Your task to perform on an android device: I saw a beautiful landscape while I was hiking since last month. Show me the first two photos which I clicked at that time
Image 0: 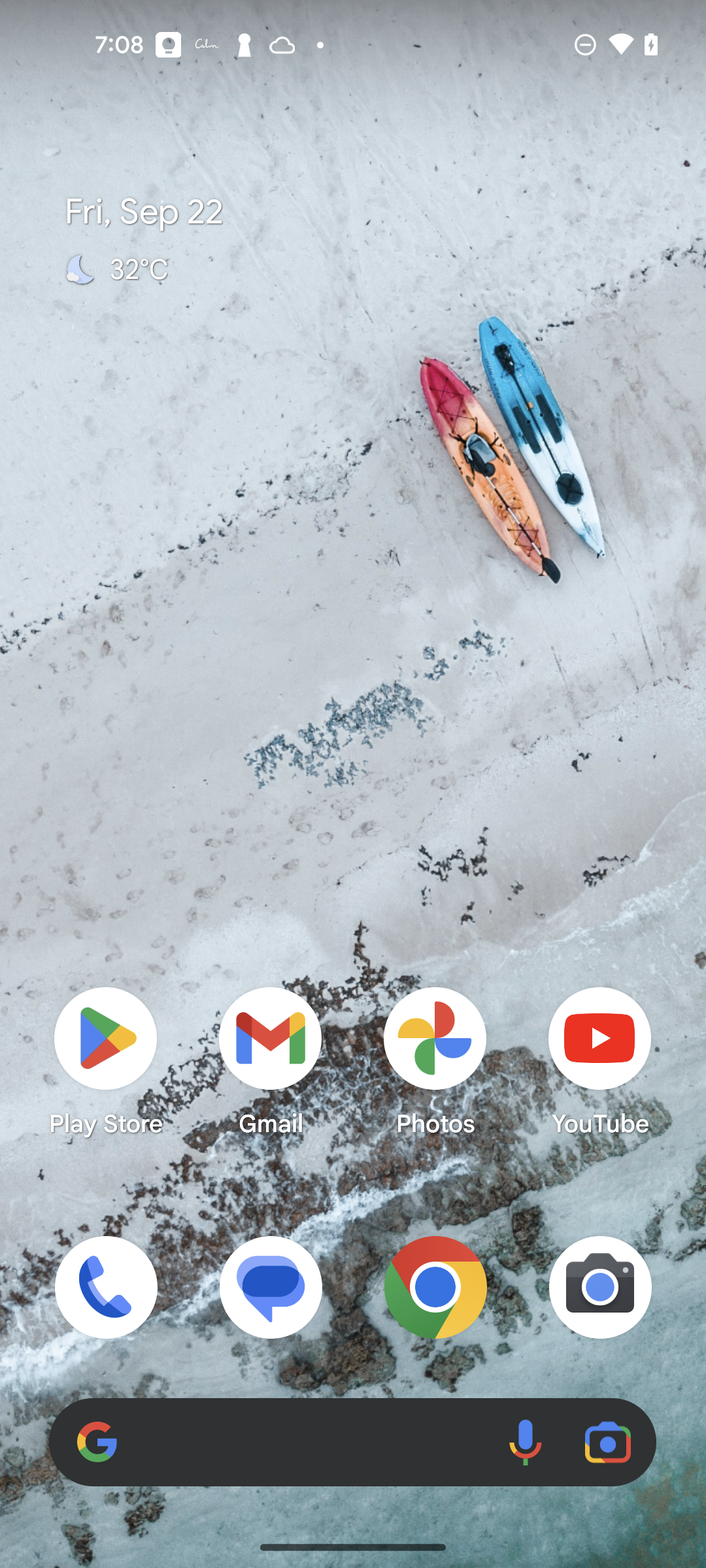
Open the Photos app
Step 0: open app "Photos"
Image 2: 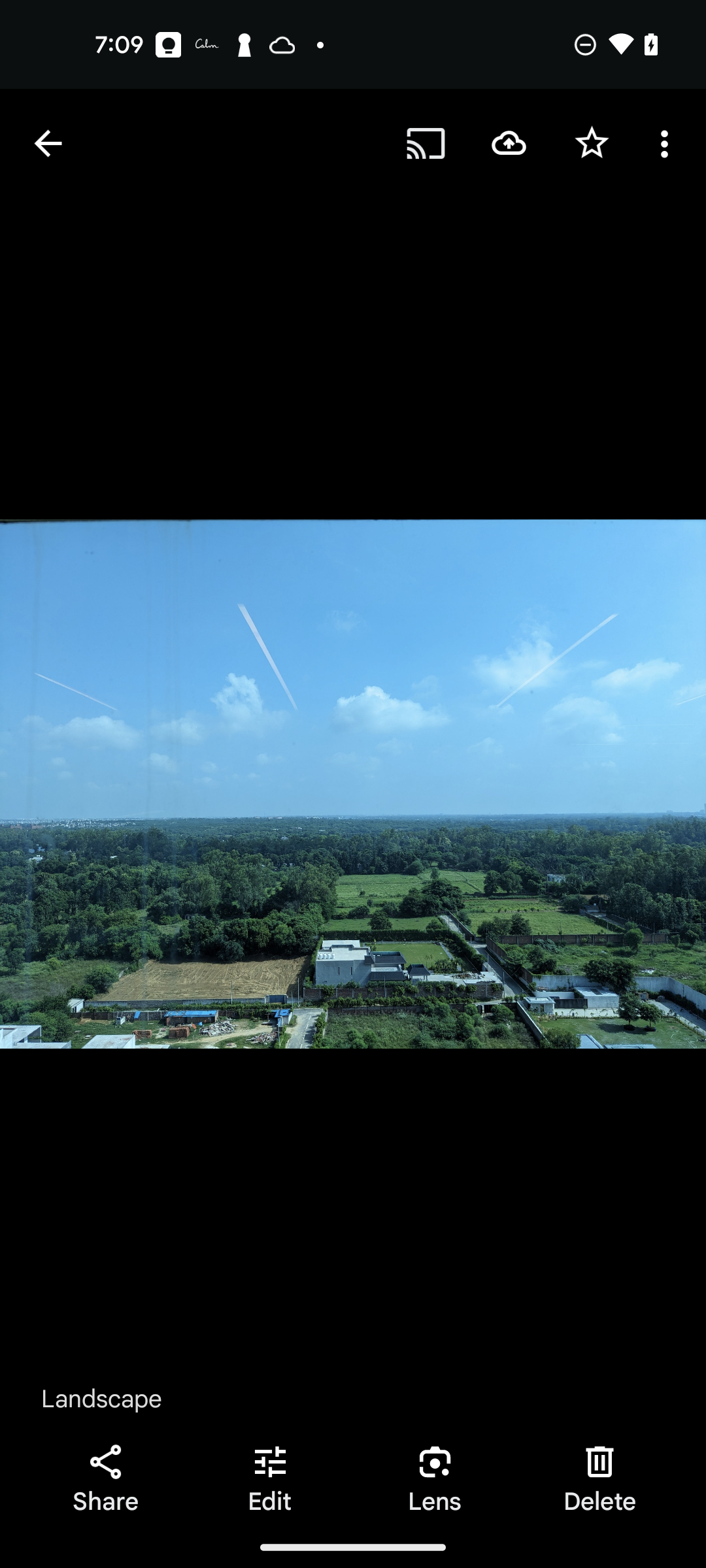
Swipe left to view the second photo
Step 2: scroll right